Your task to perform on an android device: I'm hungry and want to eat something, so look up the Le Smash Food truck restaurant for me in the Deliveroo app.
Image 0: 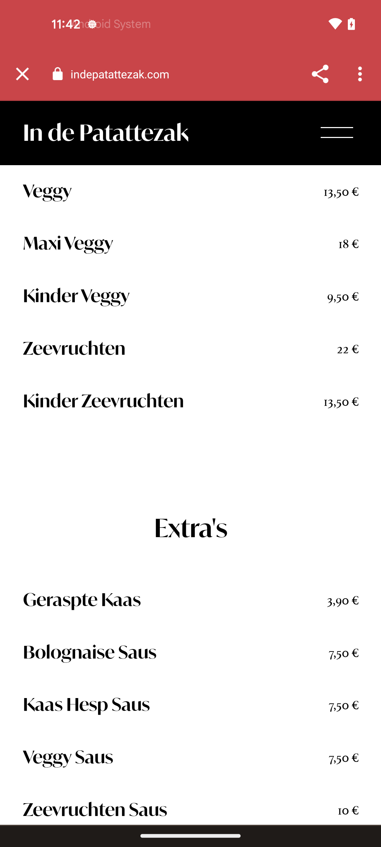
Open the Deliveroo app
Step 0: open app "Deliveroo"
Image 1: 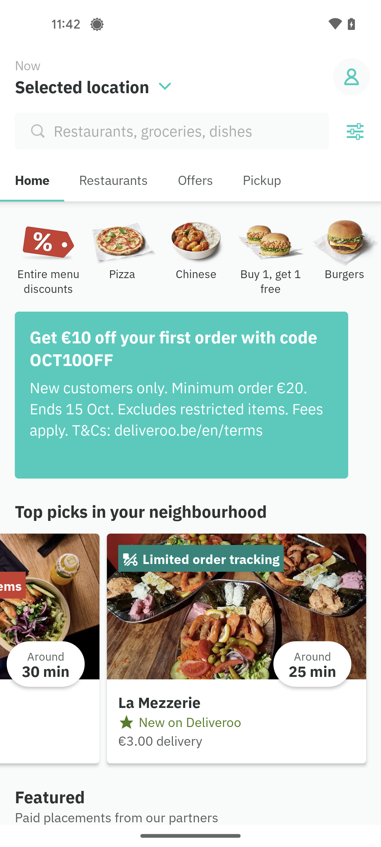
Tap on the search bar
Step 1: click (171, 131)
Image 2: 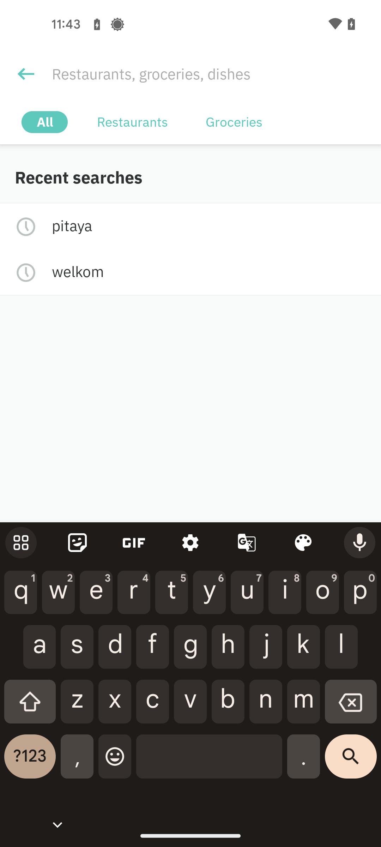
Search for Le Smash Foodtruck restaurant 
Step 2: type "Le Smash Foodtruck"